Your task to perform on an android device: Go to the worldclock app and View the current time in a different time zone.
Image 0: 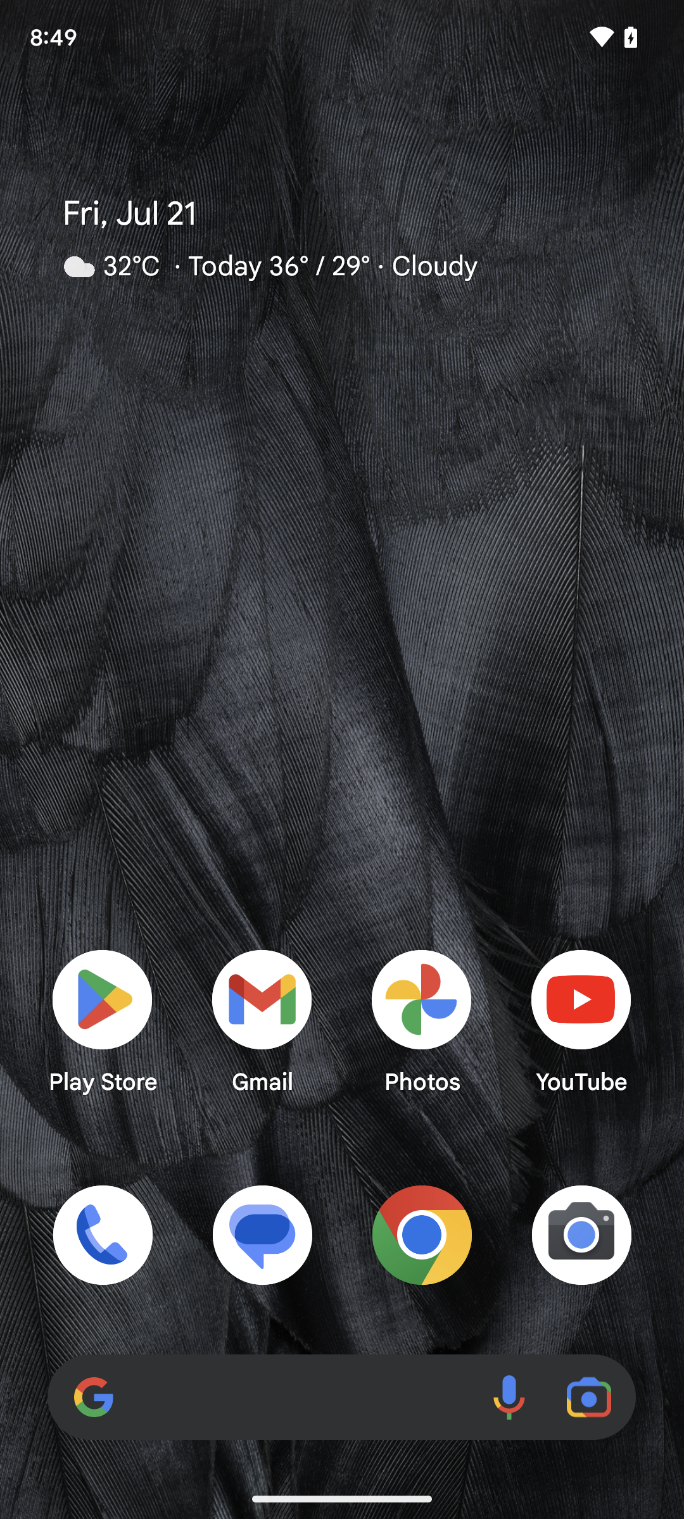
Step 0: open app "WorldClock"